Your task to perform on an android device: Look for all Luxe Sport style shoes in the PUMA app .
Image 0: 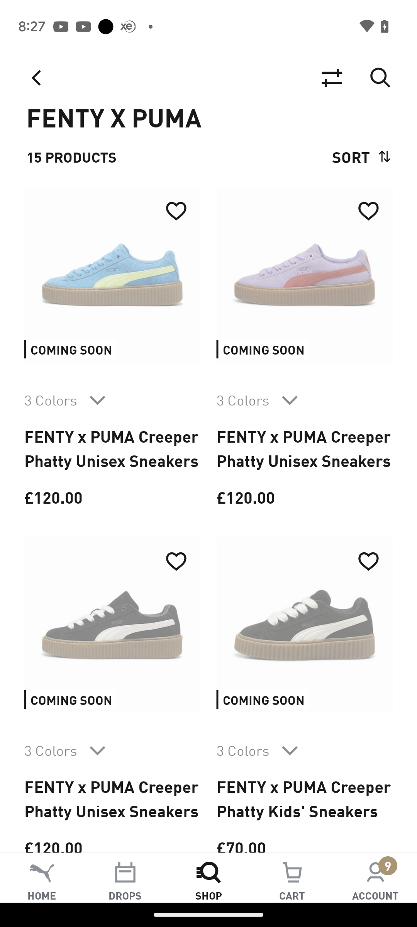
Go back to the previous screen
Step 0: press back button
Image 2: 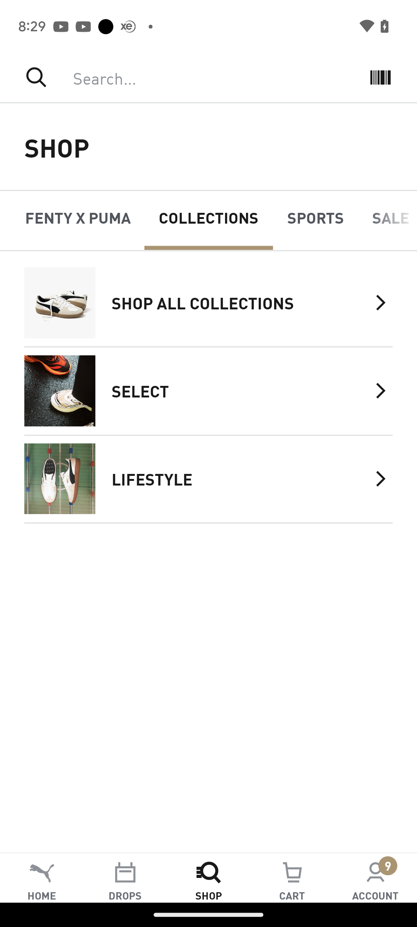
Click on select option
Step 2: click (240, 390)
Image 3: 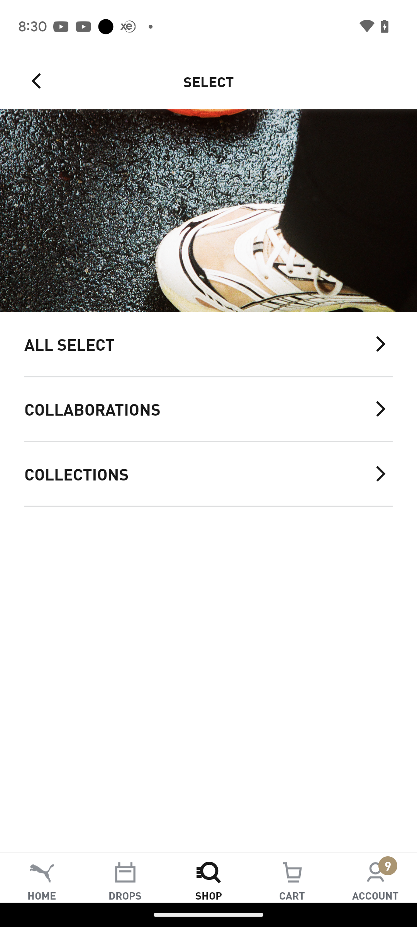
Click on collections
Step 3: click (196, 474)
Image 4: 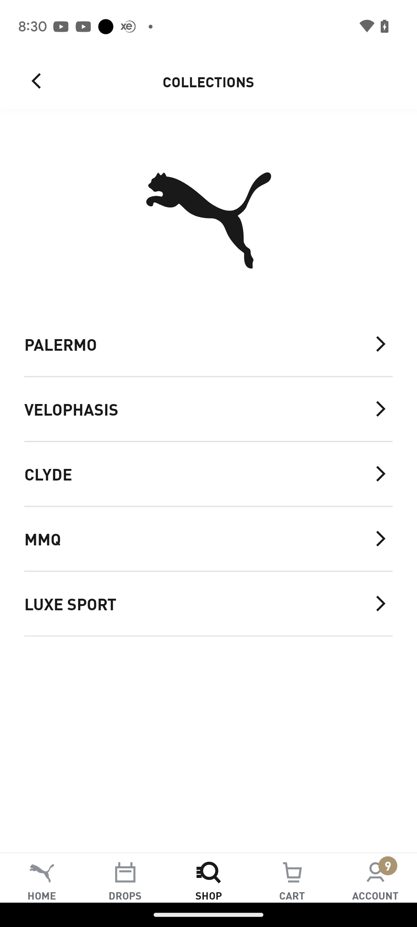
Click on luxe sport
Step 4: click (196, 603)
Image 5: 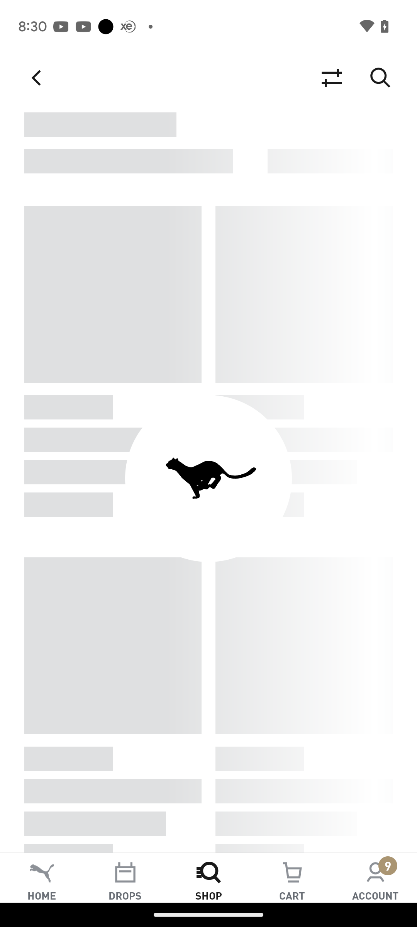
Click on luxe sport
Step 5: wait